Your task to perform on an android device: I will start the stopwatch to record my Pilates timings on the Google Clock app.
Image 0: 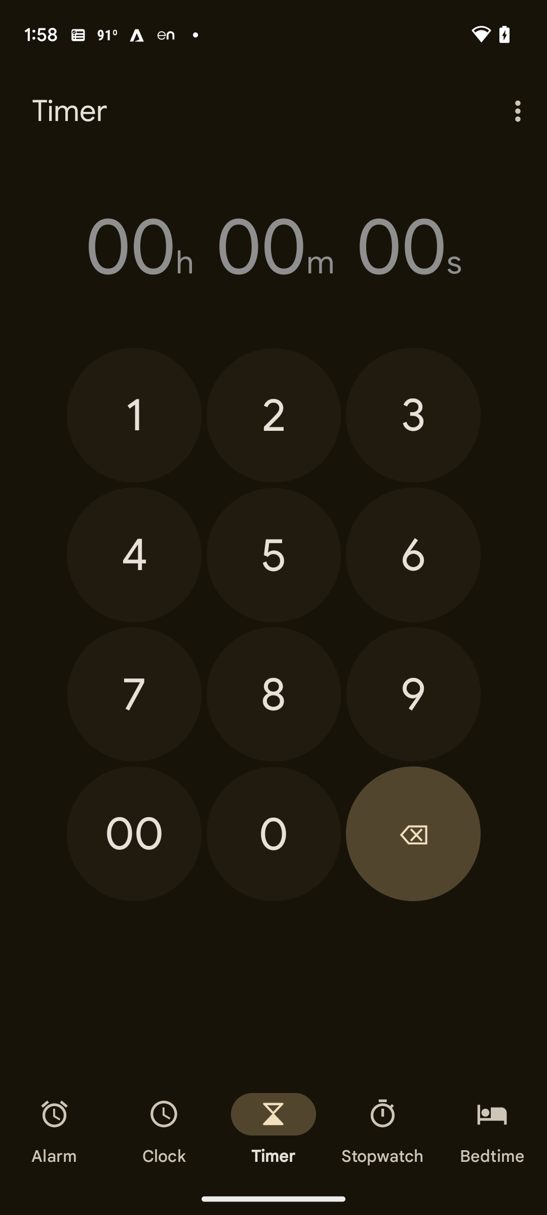
Click on the Stopwatch
Step 0: click (383, 1130)